Your task to perform on an android device: To avoid any delays from my end, I want to set up the event notification for 15 minutes earlier on all my upcoming events.
Image 1: 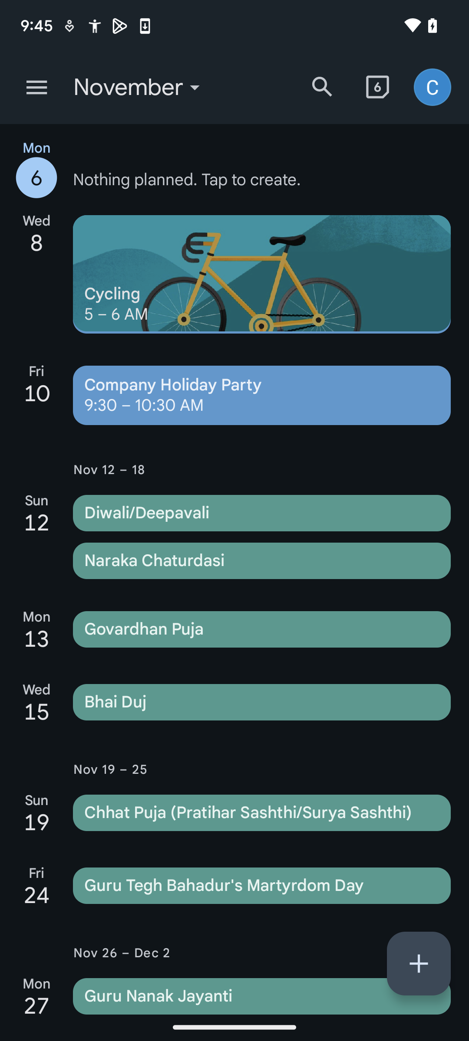
Click on the first upcoming event on November 8th.
Step 1: click (262, 274)
Image 3: 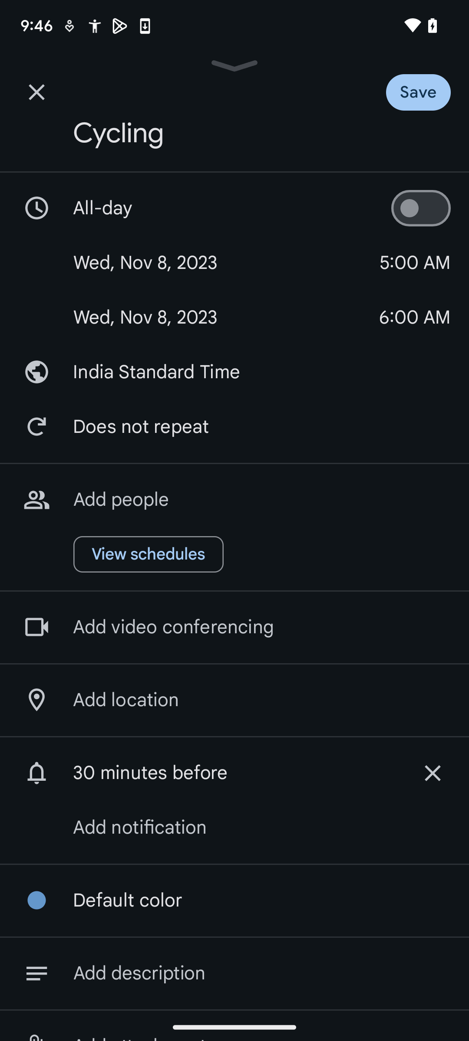
Click on the Add Notification button below the bell icon.
Step 3: click (140, 827)
Image 4: 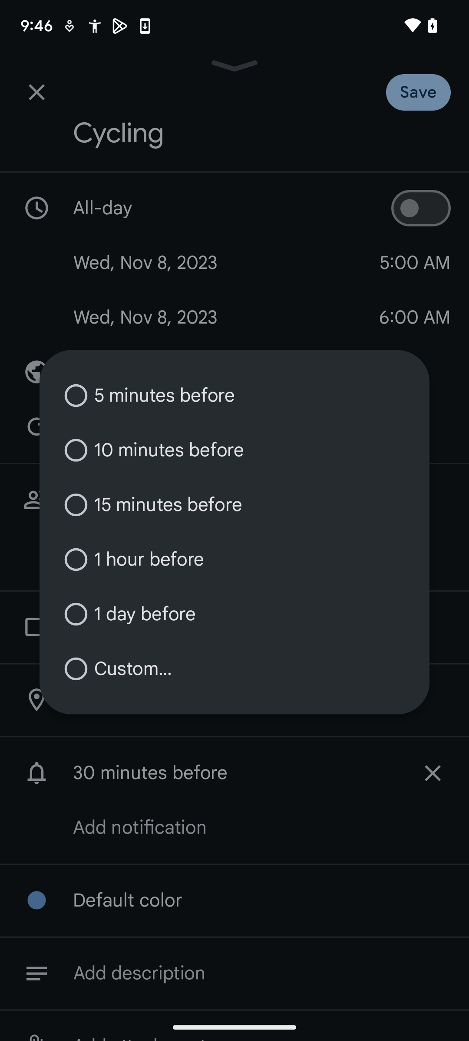
Now select the 15-minute-before option.
Step 4: click (150, 505)
Image 5: 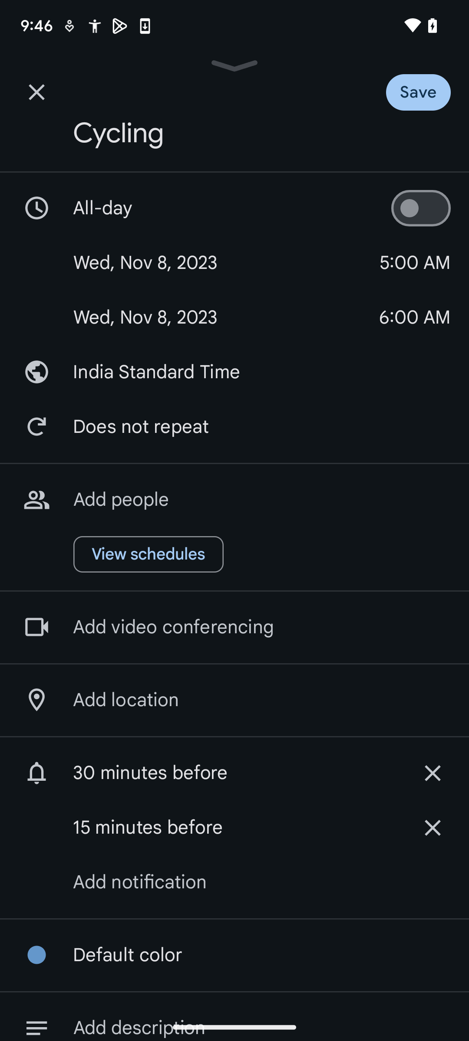
Click on the save button.
Step 5: click (437, 87)
Image 6: 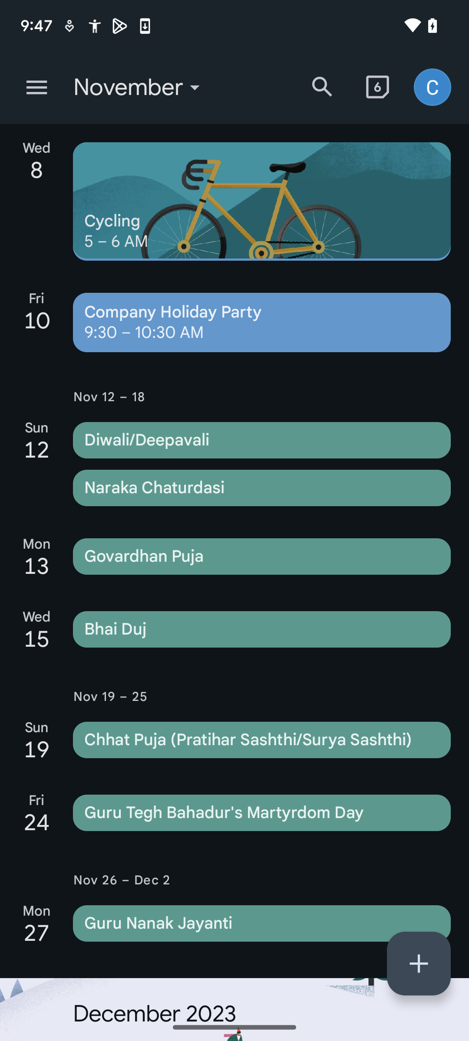
Now click on the second event on November 10th.
Step 6: click (262, 322)
Image 7: 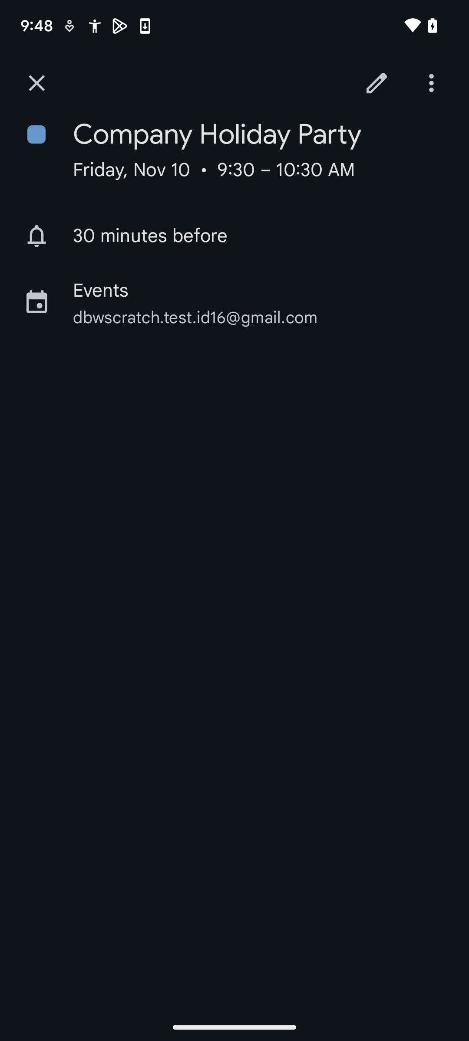
Select the pen icon at the top right corner.
Step 7: click (377, 83)
Image 8: 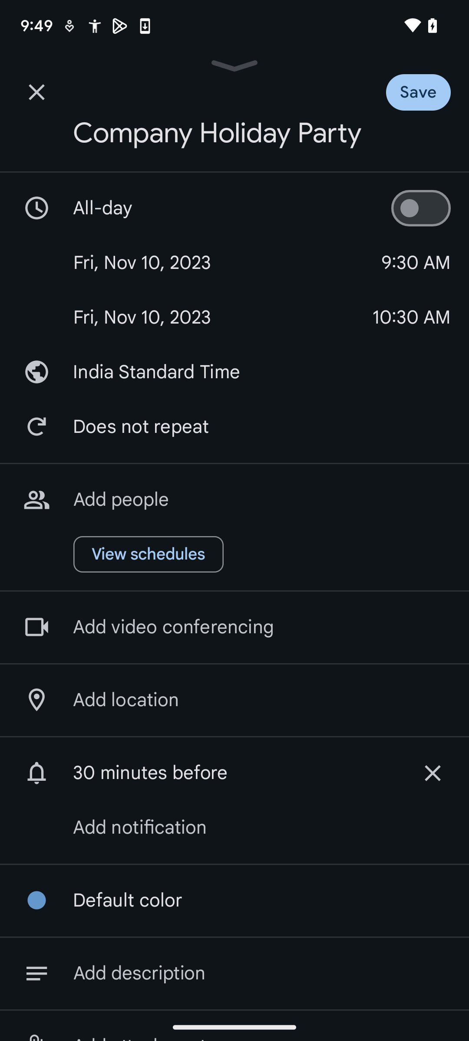
Click on the Add Notification button below the bell icon.
Step 8: click (234, 828)
Image 9: 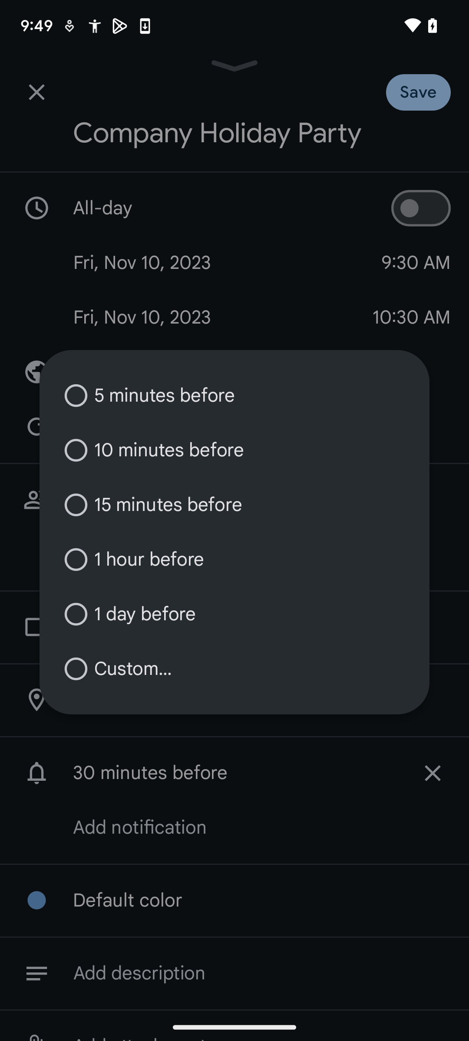
Now select the 15-minute-before option.
Step 9: click (150, 505)
Image 10: 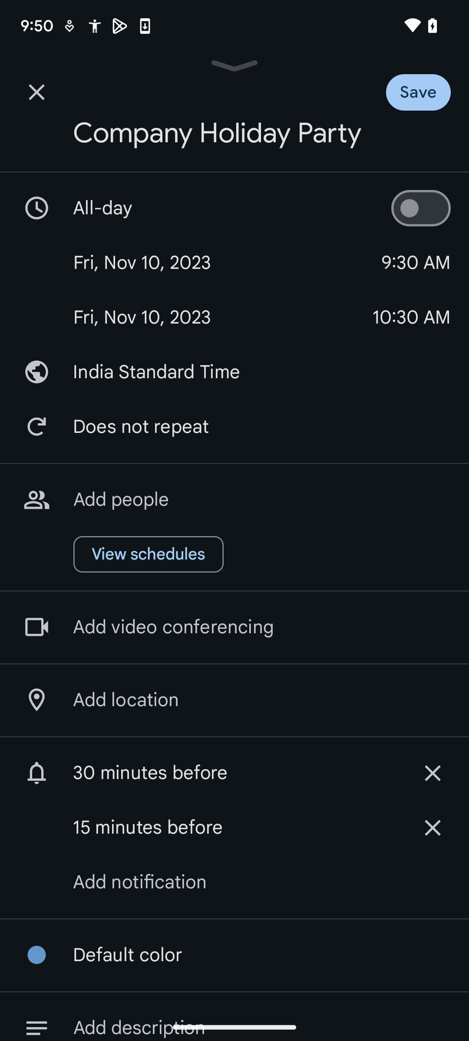
Click on the save button.
Step 10: click (437, 87)